Your task to perform on an android device: I will search for my Peoria Marathon.
Image 0: 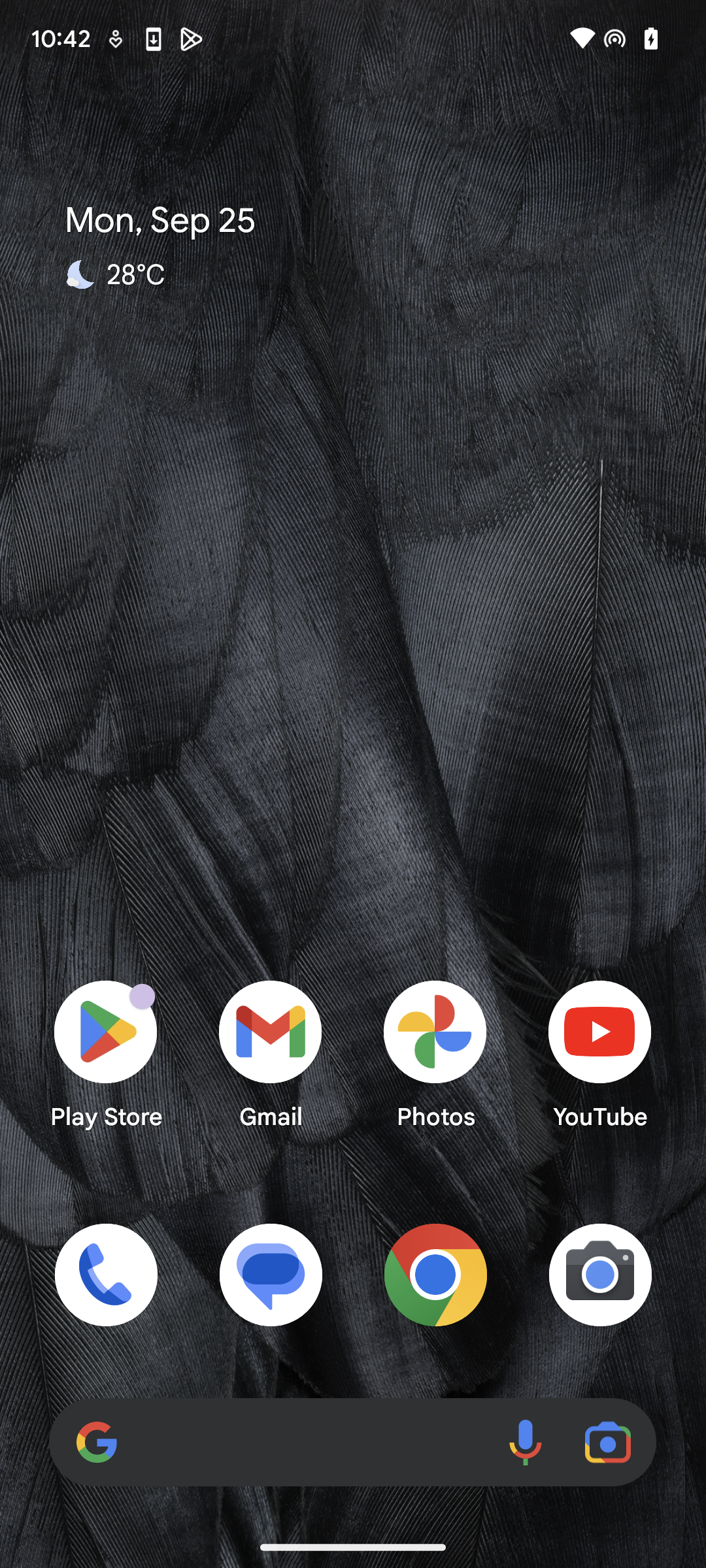
Open Calendar app.
Step 0: open app "Calendar"
Image 1: 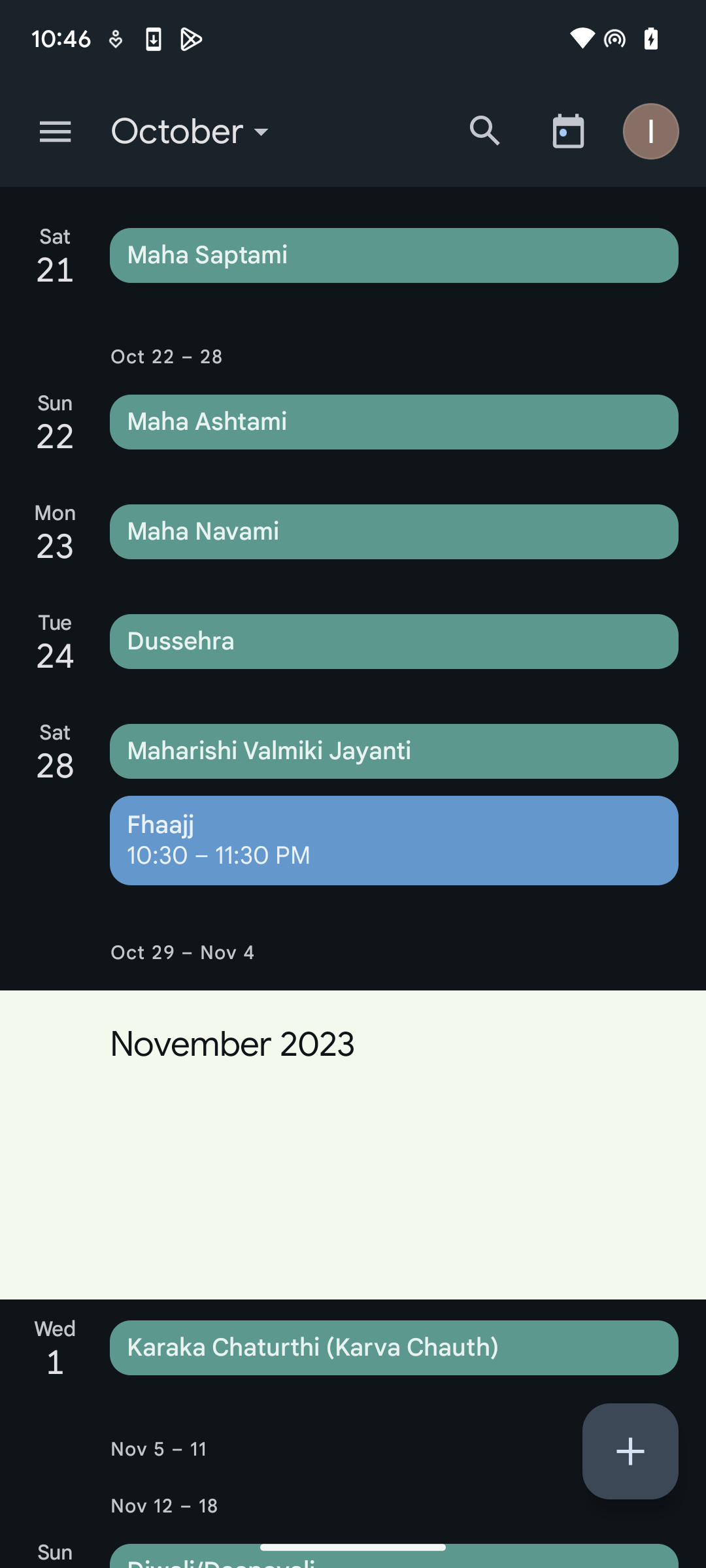
Click on the top in the search box.
Step 1: click (485, 131)
Image 2: 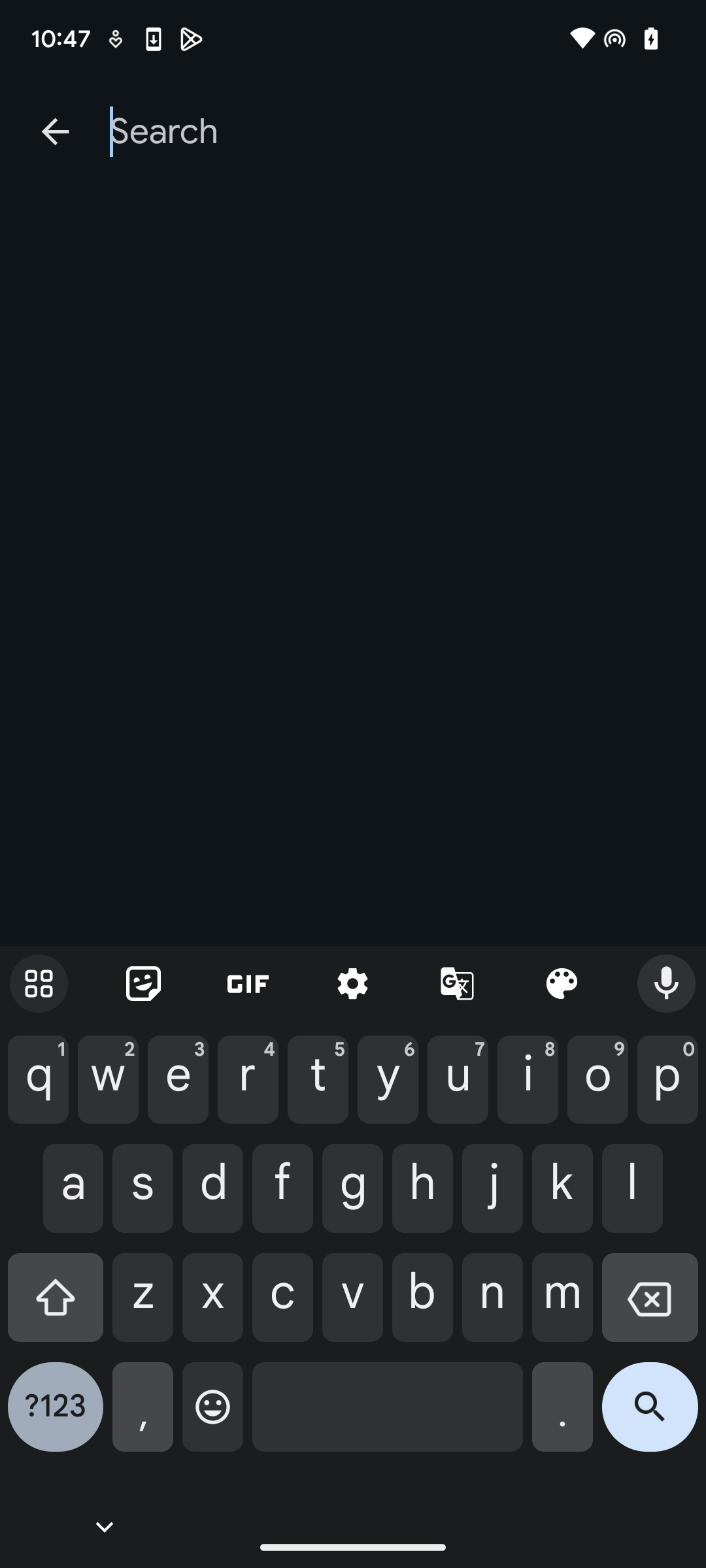
Search for Peoria Marathon.
Step 2: type "Peoria Marathon."
Image 3: 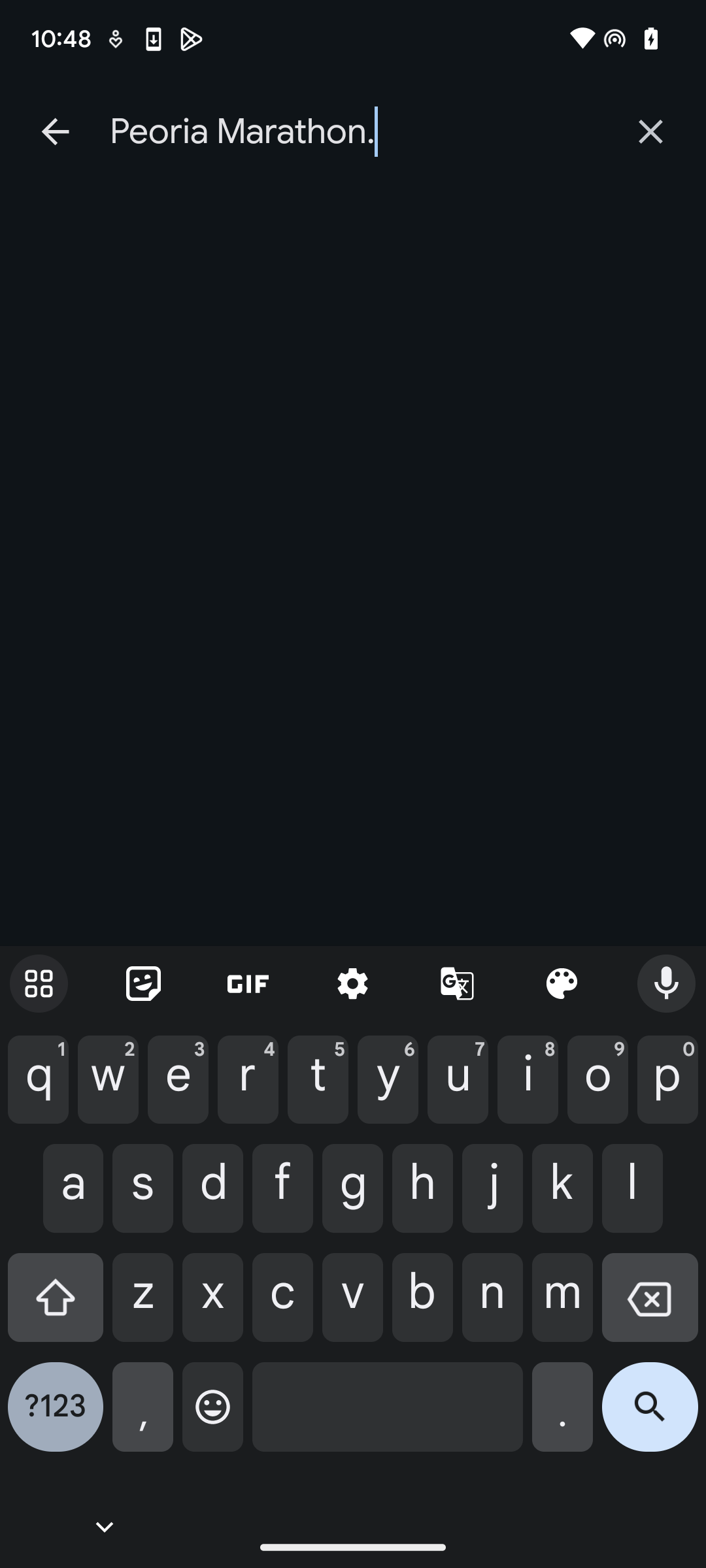
Click on the search button at the bottom.
Step 3: click (650, 1417)